Your task to perform on an android device: In the Voice Recorder app, I want to change the recording quality to High (CD) to get the highest sound quality possible.
Image 0: 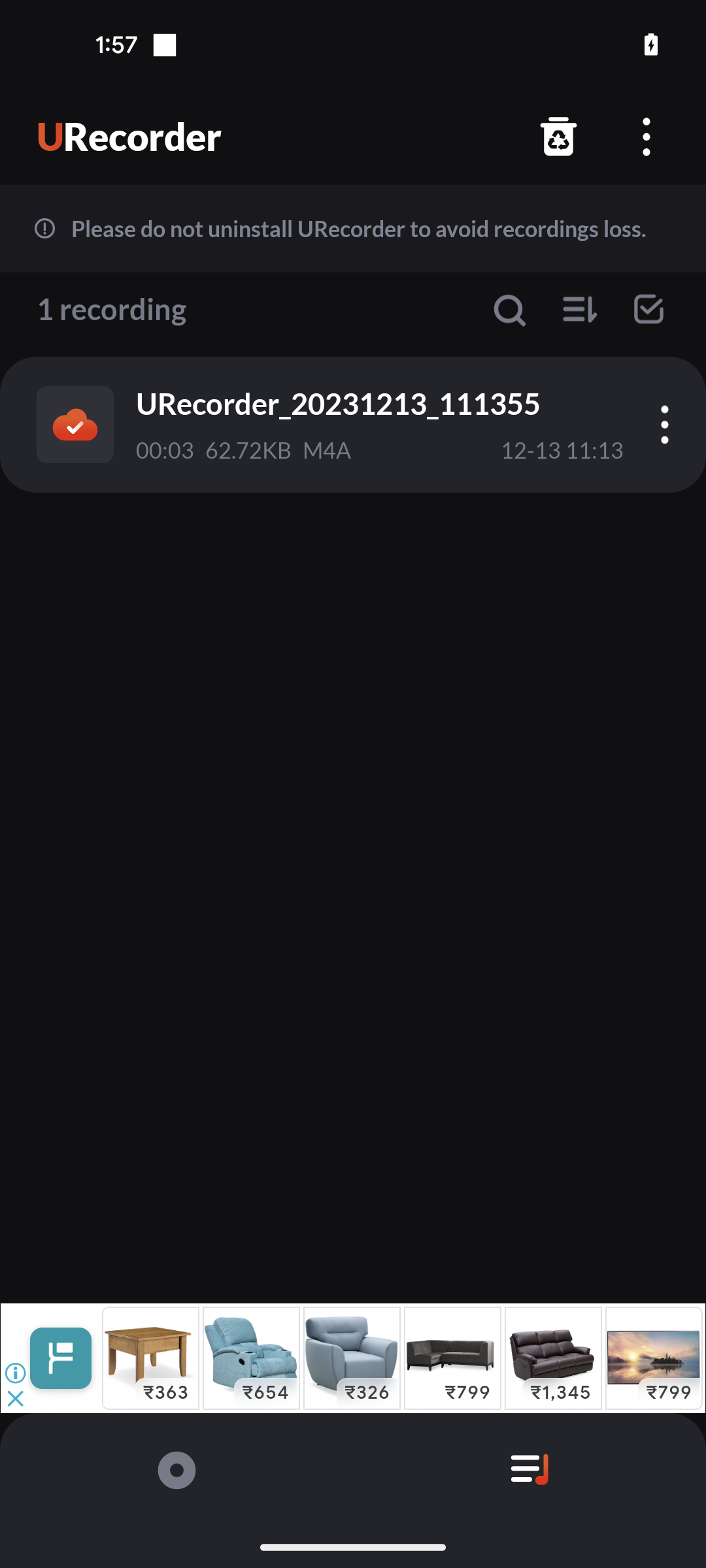
Click on the three dots at the top right corner of the screen
Step 0: click (642, 146)
Image 1: 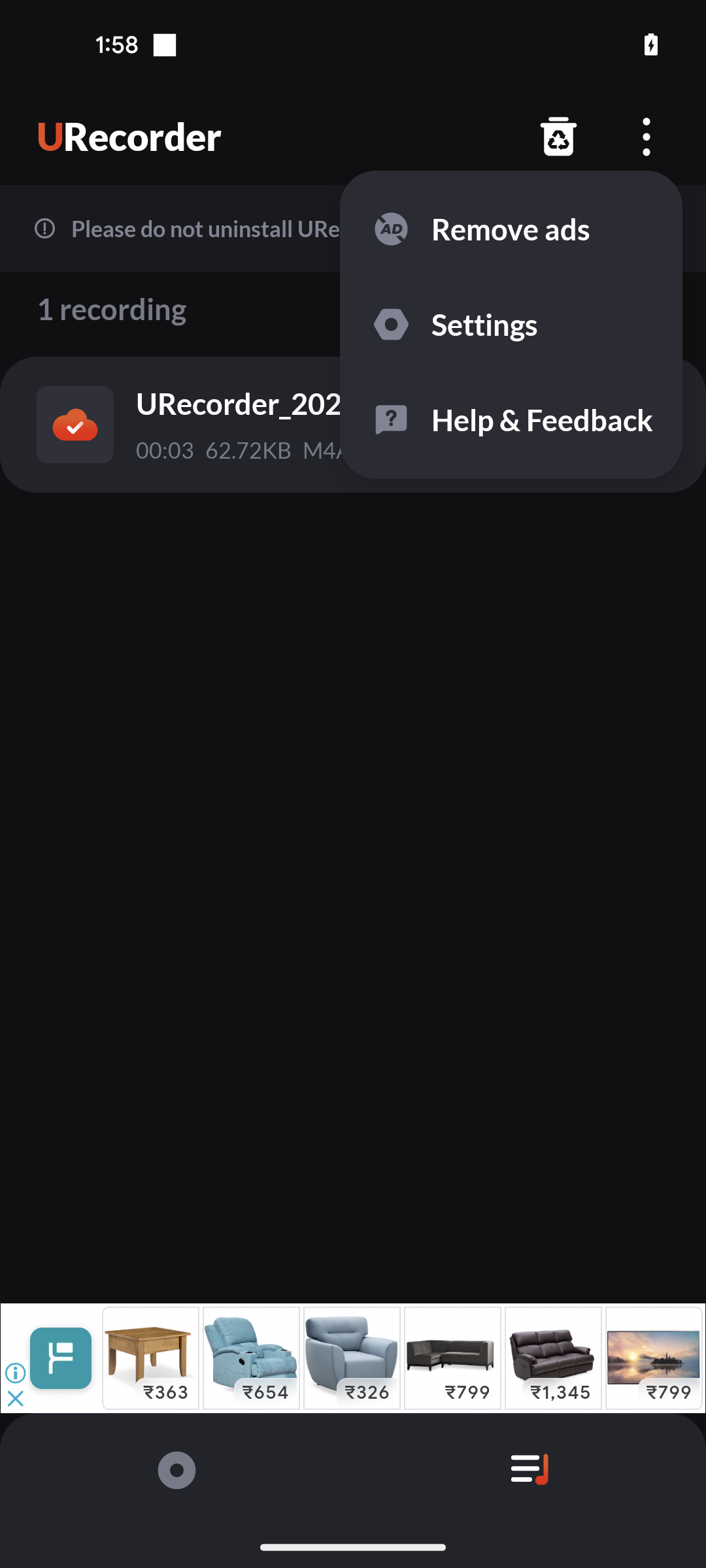
Click on the Settings option
Step 1: click (511, 324)
Image 2: 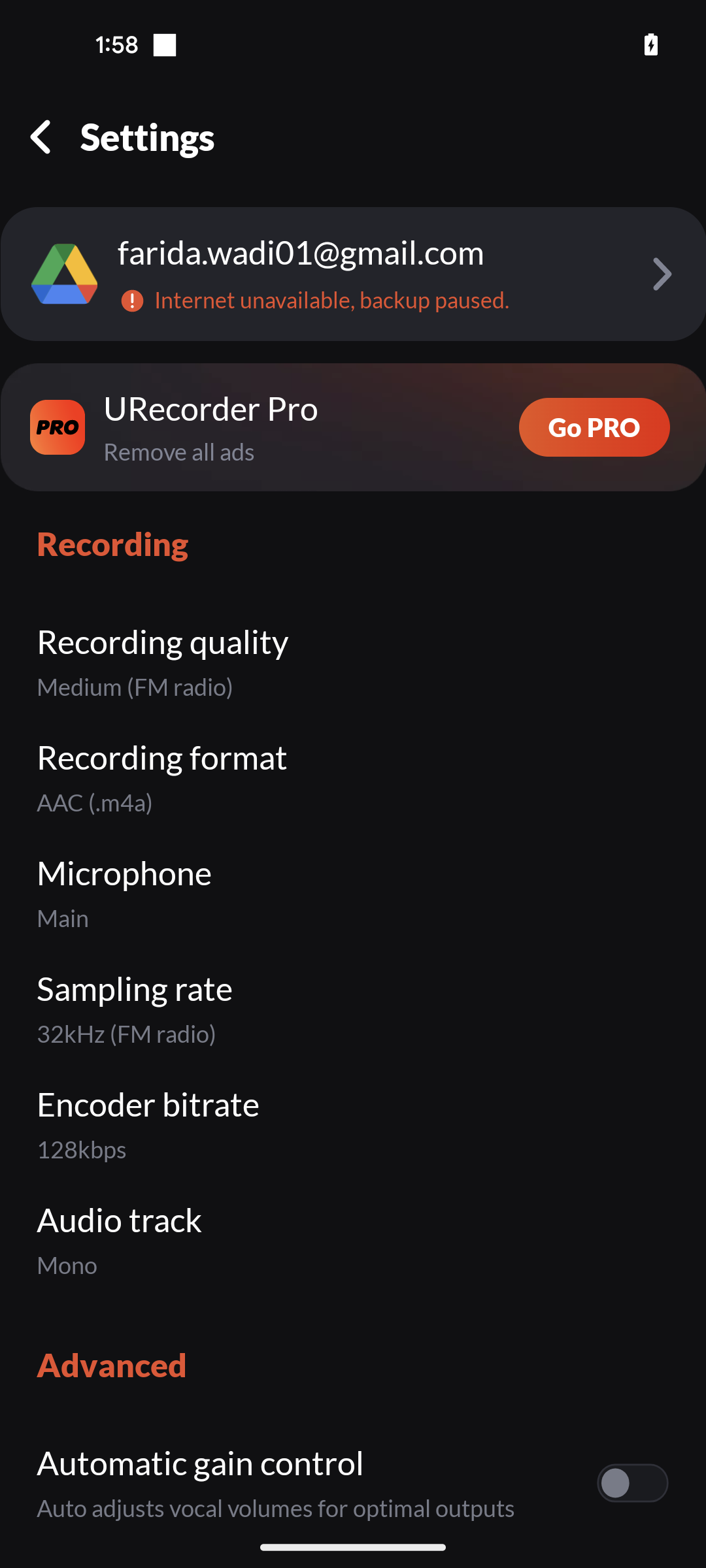
Click on the Recording quality option
Step 2: click (352, 641)
Image 3: 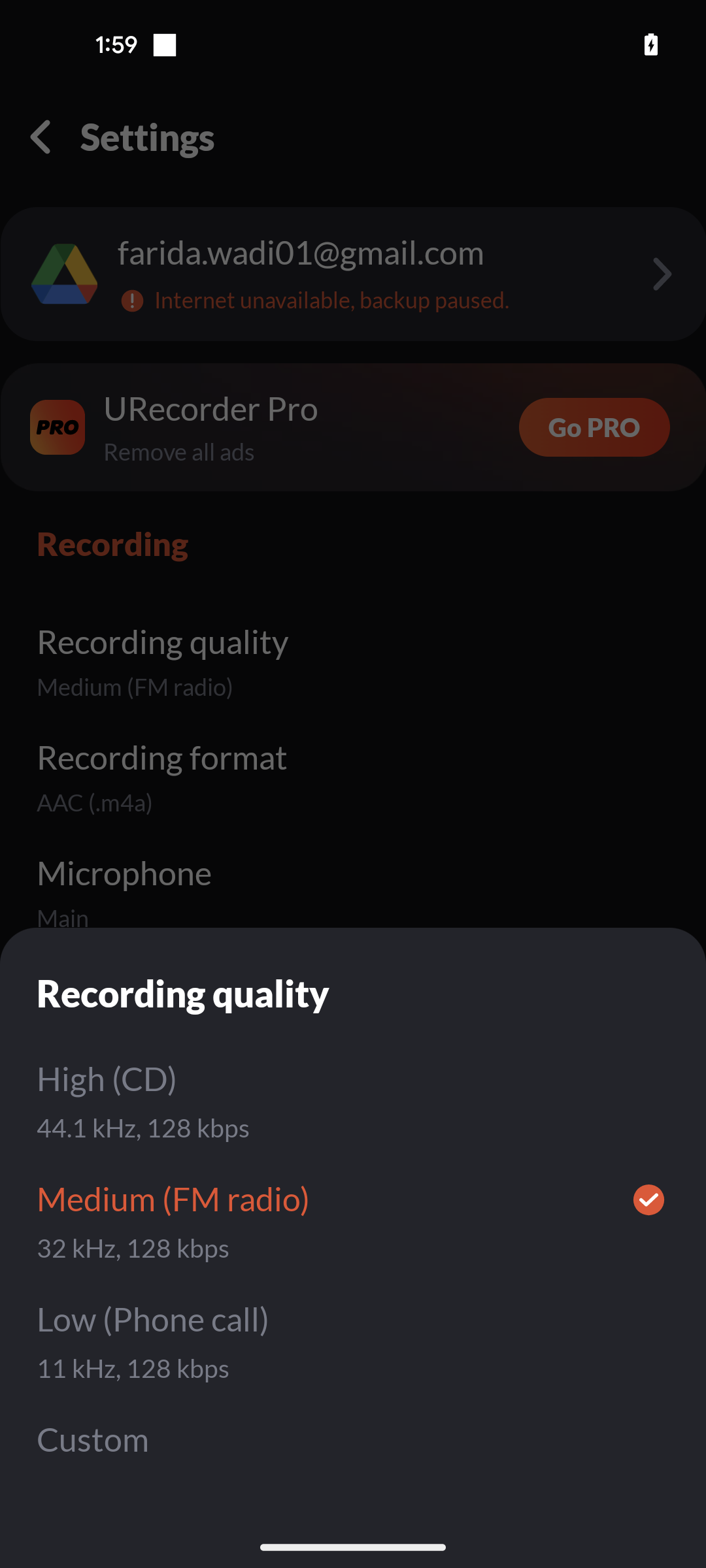
Click on the High(CD)
Step 3: click (332, 1078)